Your task to perform on an android device: I want to read user reviews on the Amazon app so that I may decide wisely about the durability of the Springtek Amaze Eco mattress.
Image 0: 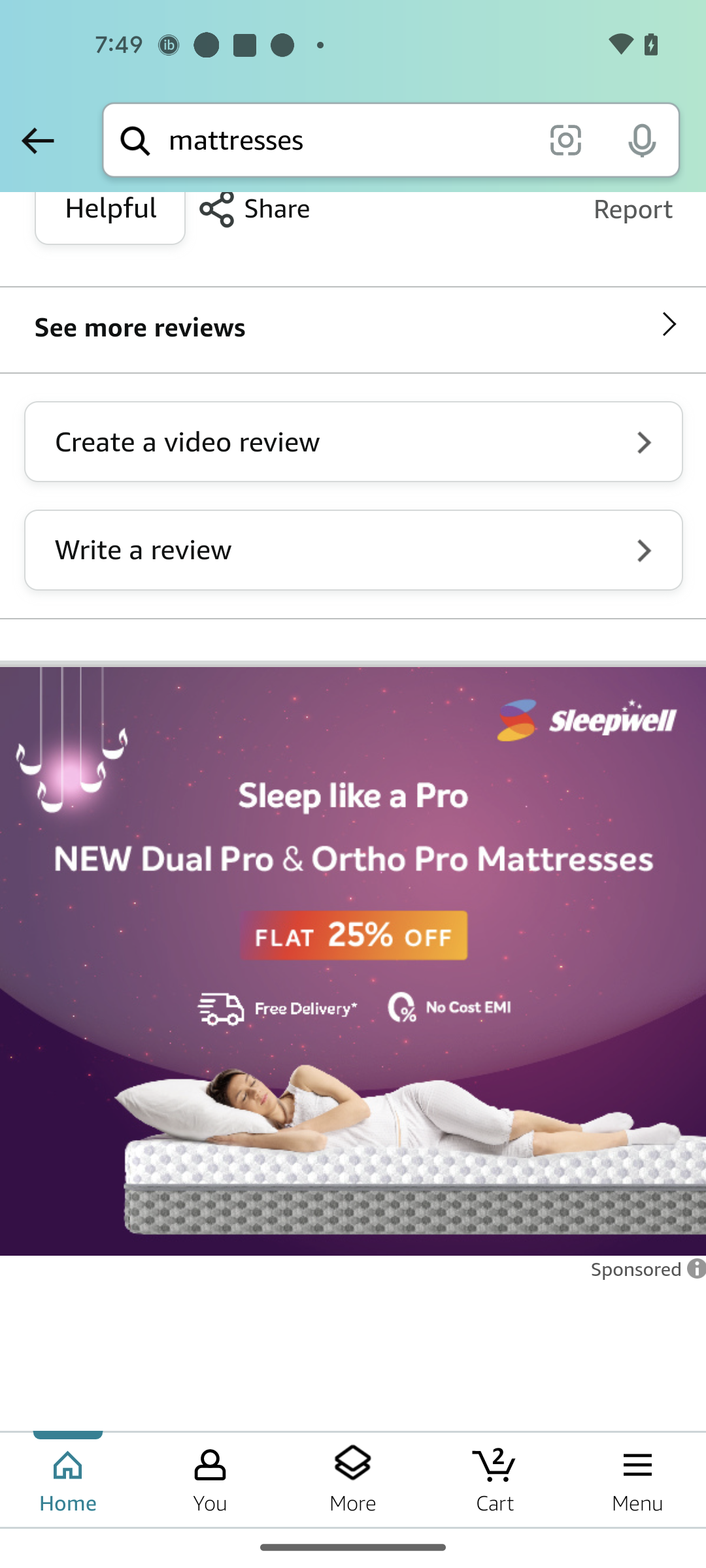
Click on the See More Reviews option
Step 0: click (139, 328)
Image 1: 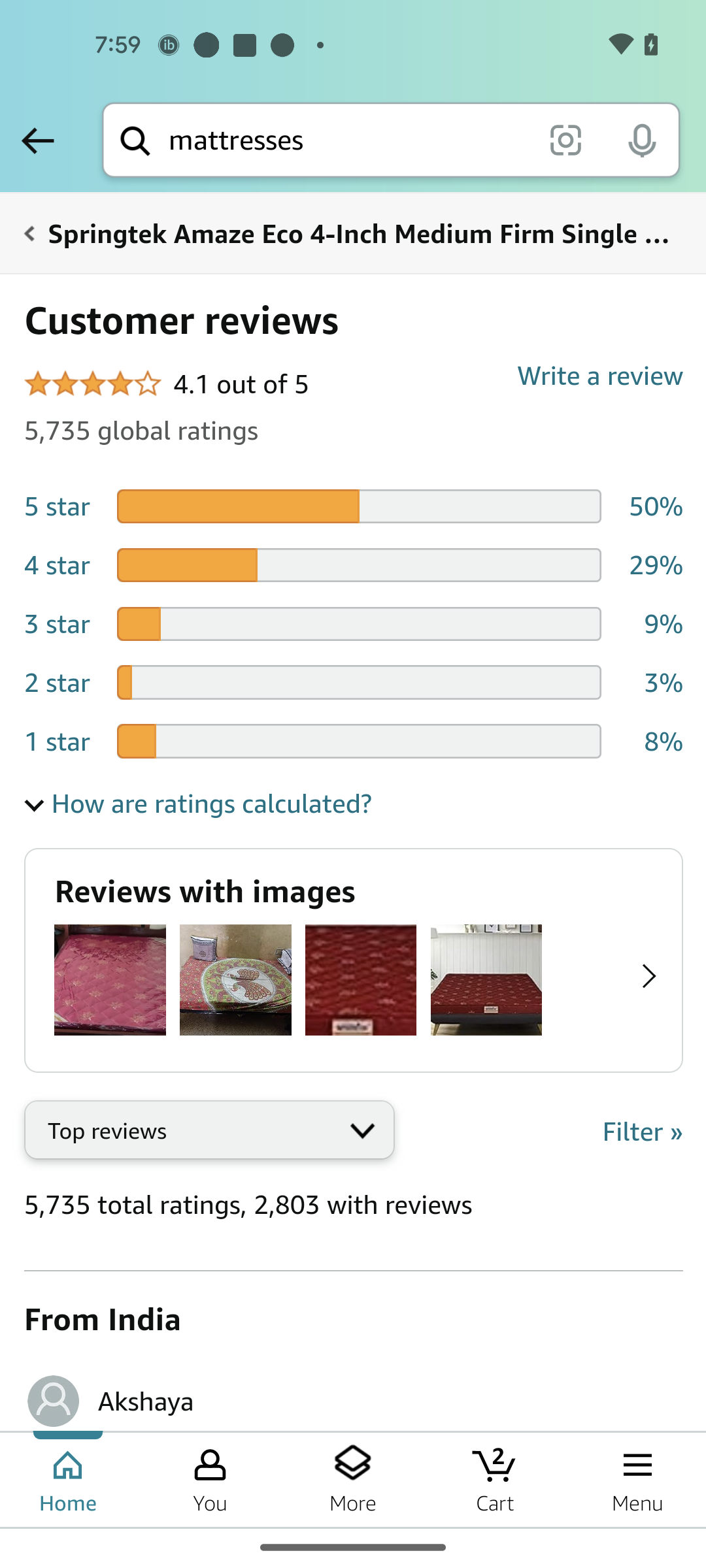
Swipe up to read more reviews
Step 1: scroll down
Image 2: 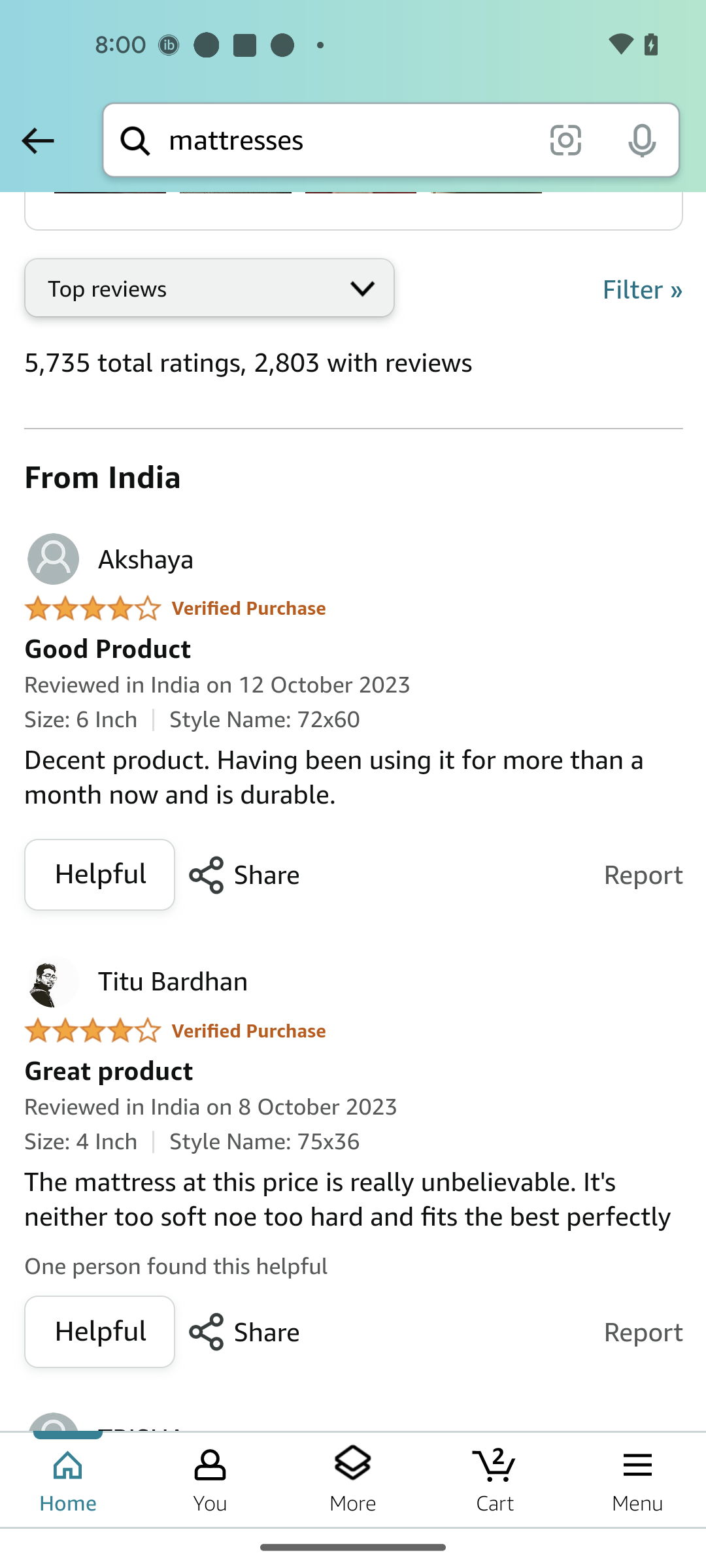
Swipe up to read more reviews
Step 2: scroll down